Your task to perform on an android device: I want to get new dance shoes for my dance performance, so I need to search for dance shoes for ladies using the Amazon app.
Image 1: 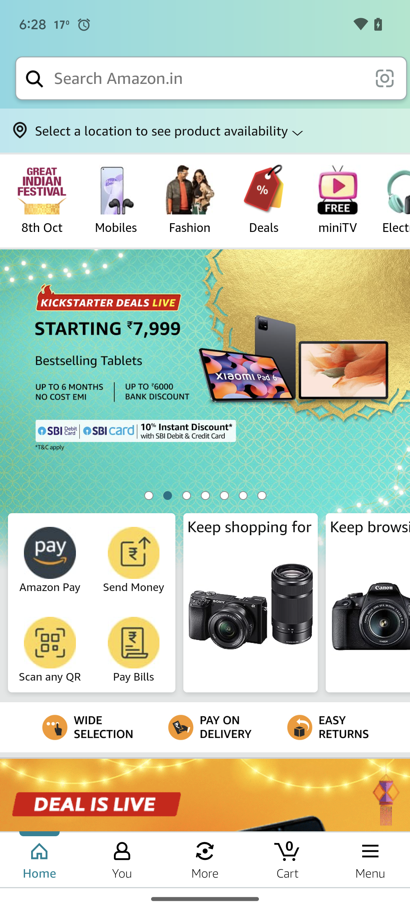
Click on the search bar at the top of the screen
Step 1: click (208, 78)
Image 2: 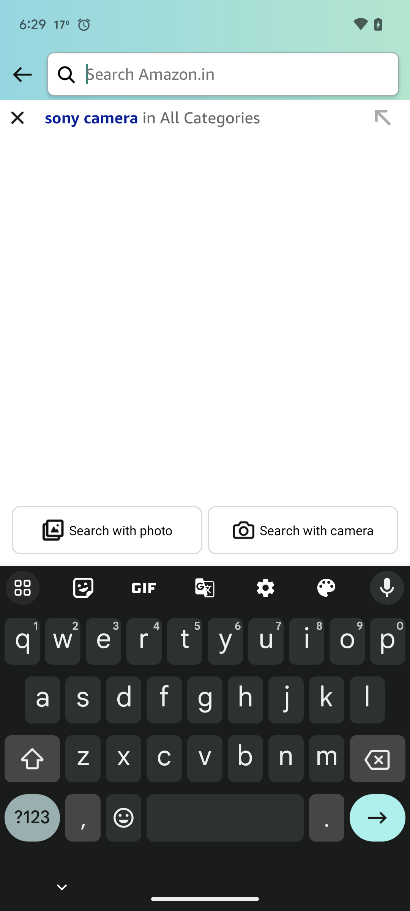
Search for dance shoes for ladies
Step 2: type "Dance shoes for ladies"
Image 3: 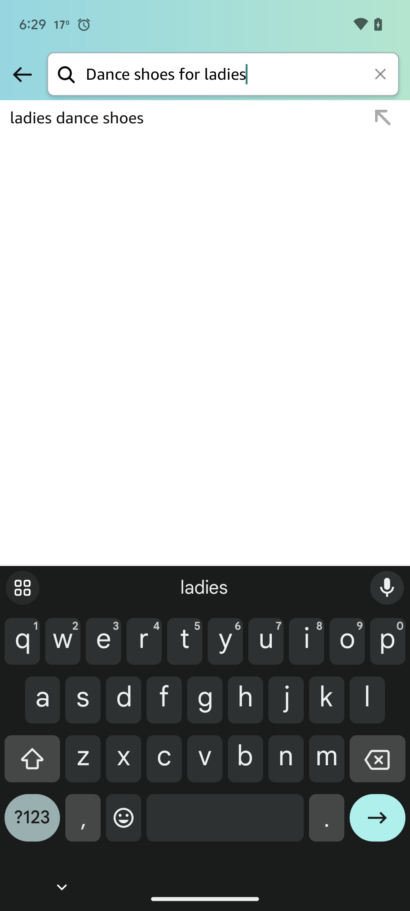
Click on the first result
Step 3: click (182, 117)